Your task to perform on an android device: Search the direction for Lotus Temple and view its details.
Image 0: 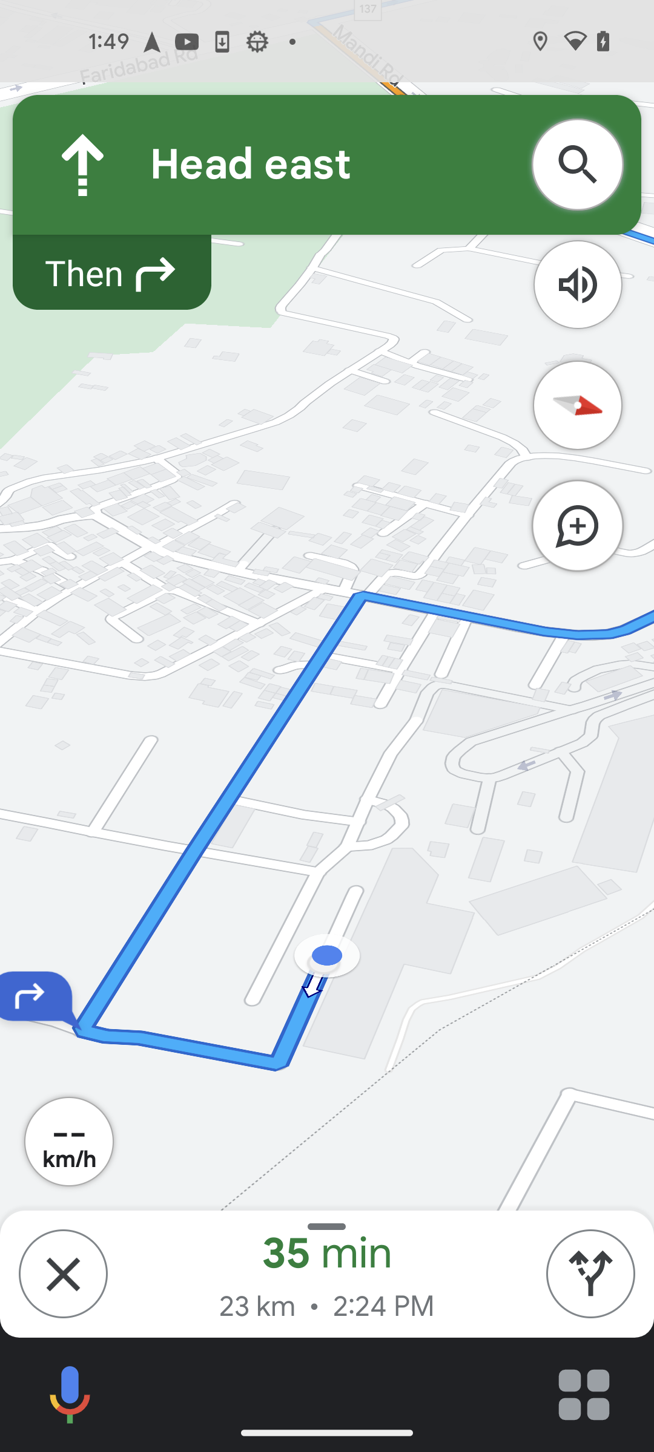
Close the current navigation
Step 0: click (63, 1274)
Image 1: 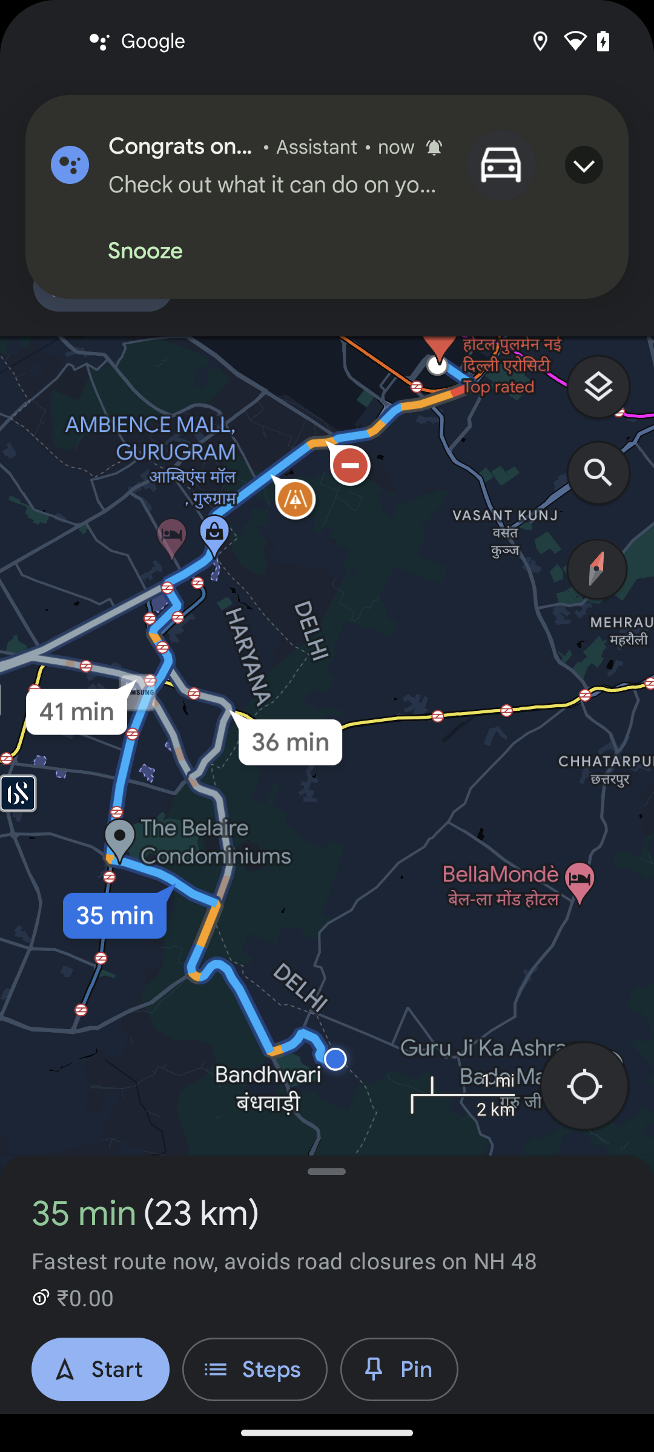
Get back to the previous page
Step 1: press back button
Image 2: 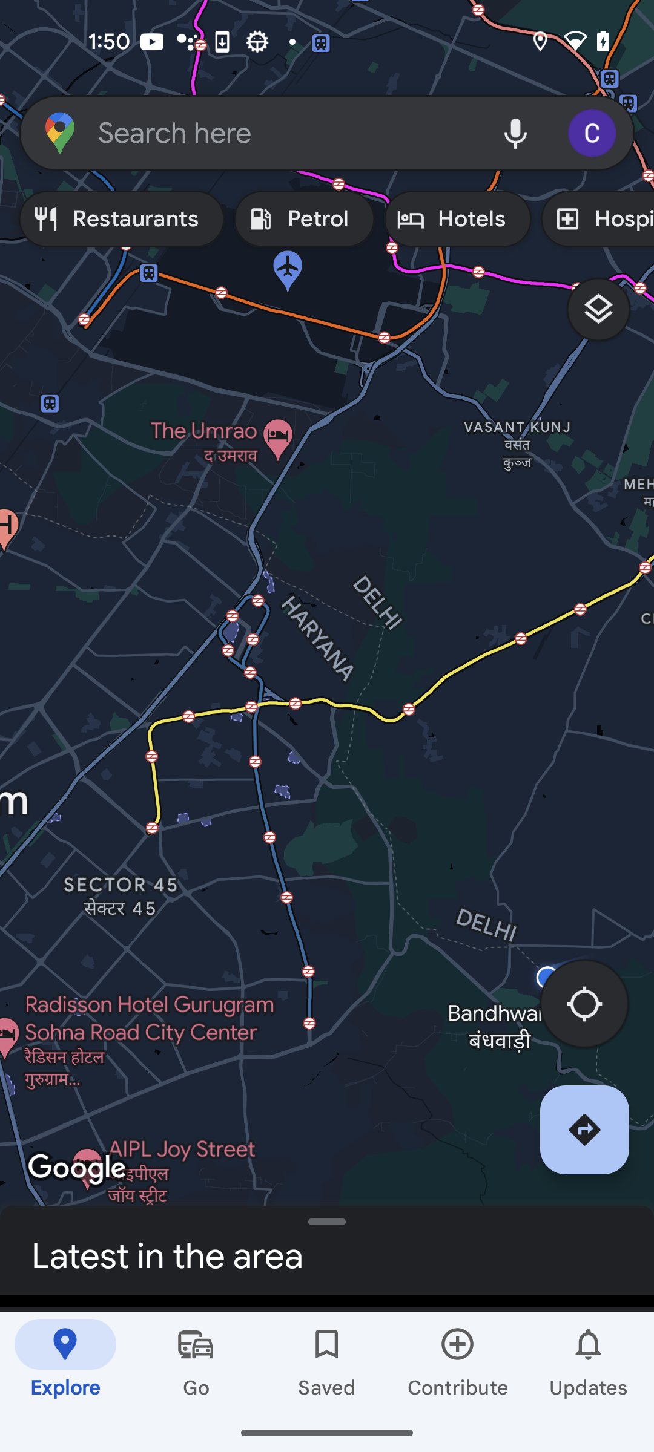
Go the Maps search bar at the top
Step 2: click (288, 132)
Image 3: 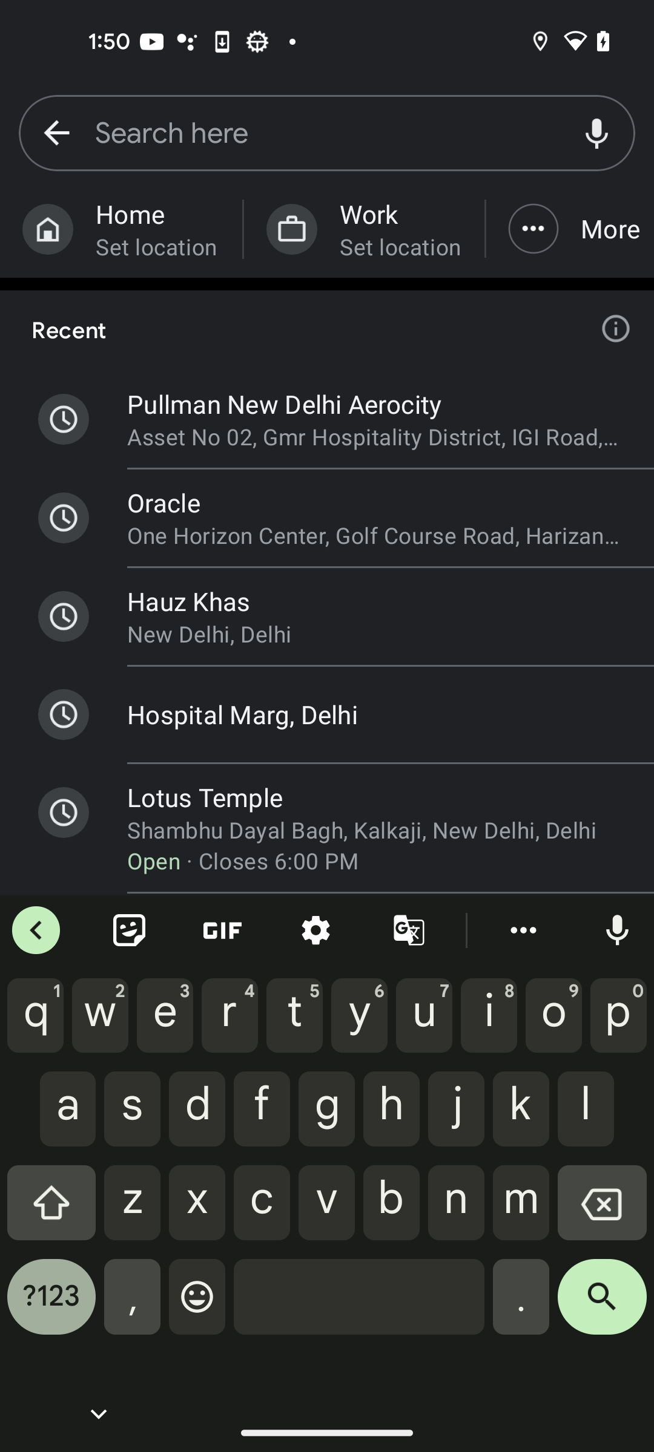
Search for Lotus Temple in the search bar
Step 3: type "Lotus Temple"
Image 4: 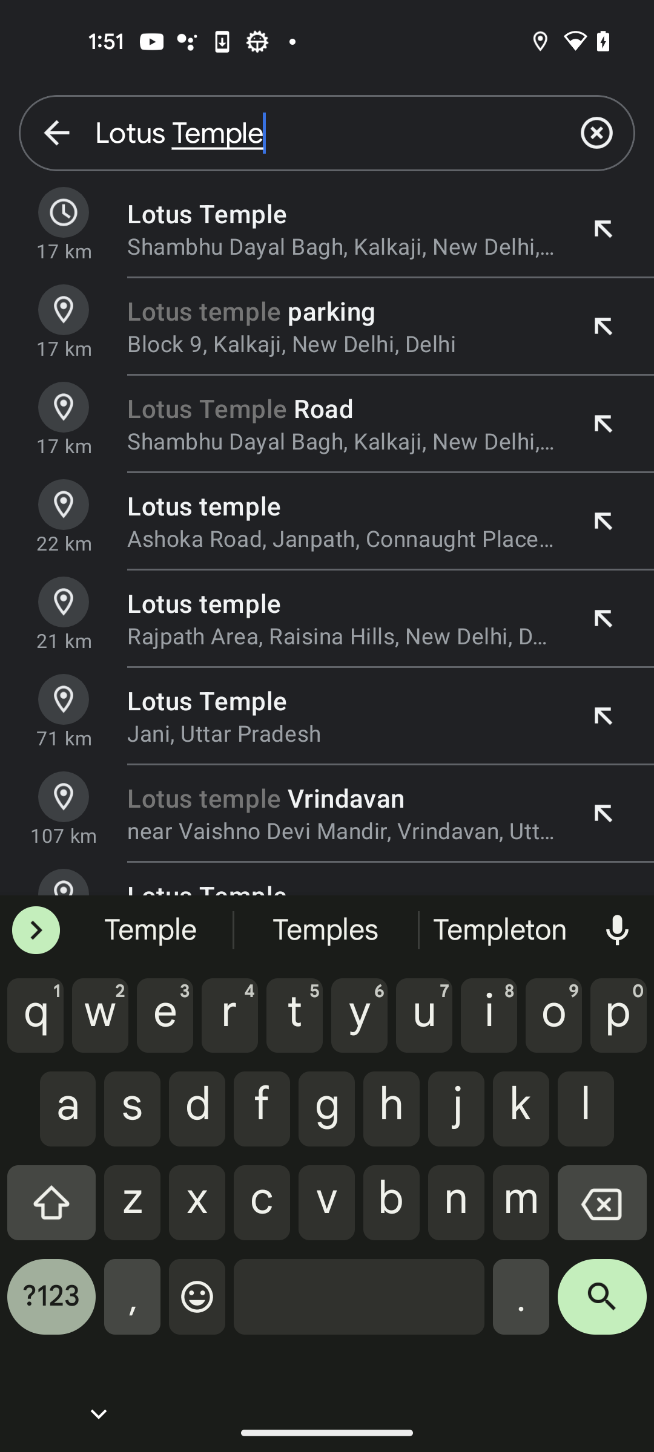
Click on the search icon at the bottom right corner
Step 4: click (602, 1306)
Image 5: 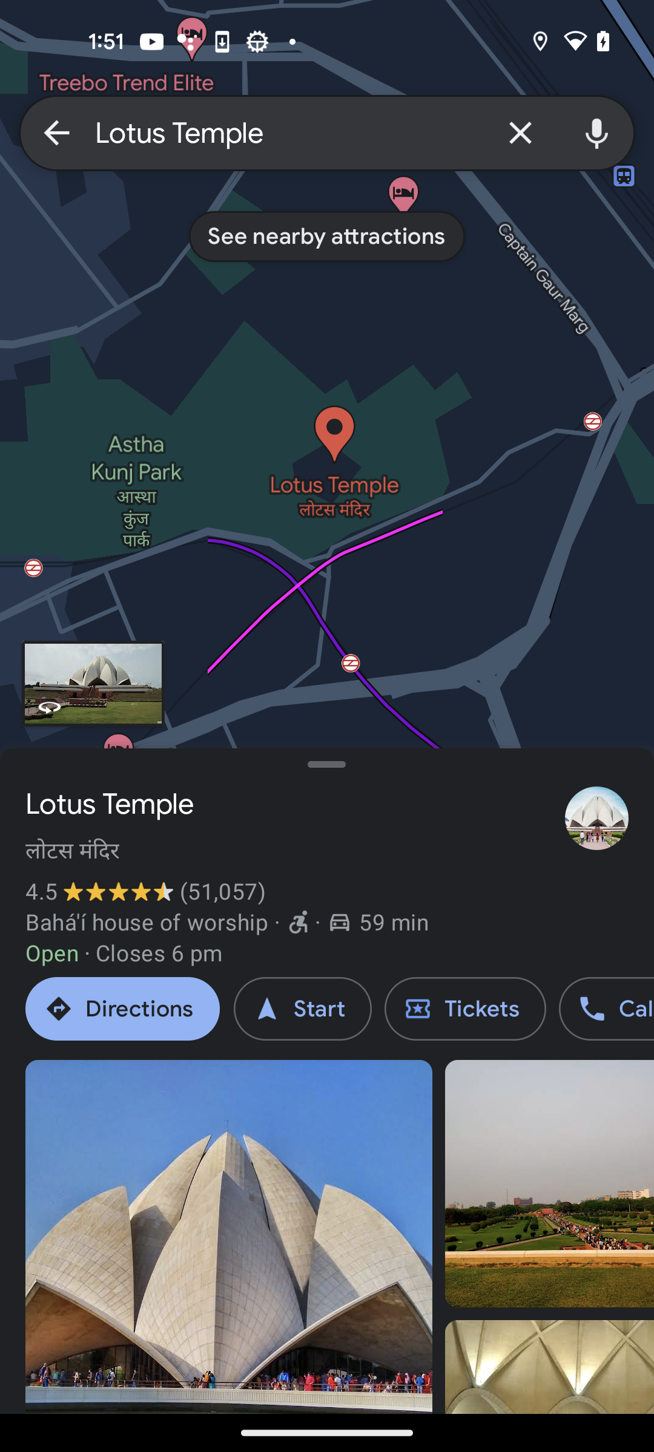
Expand up the drawer
Step 5: scroll down
Image 6: 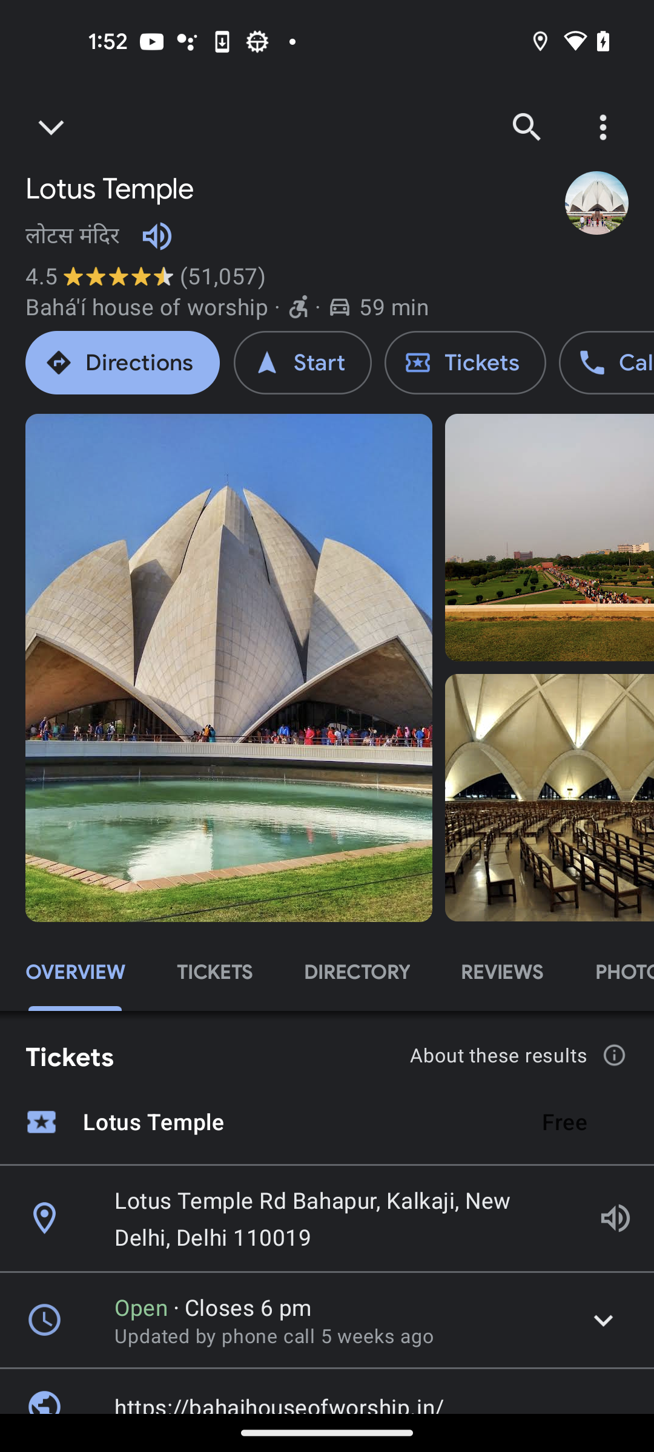
Swipe up for more details about Lotus Temple
Step 6: scroll down